Your task to perform on an android device: I want to buy a formal shirt for myself. Search for formal shirts in the H&M app.
Image 0: 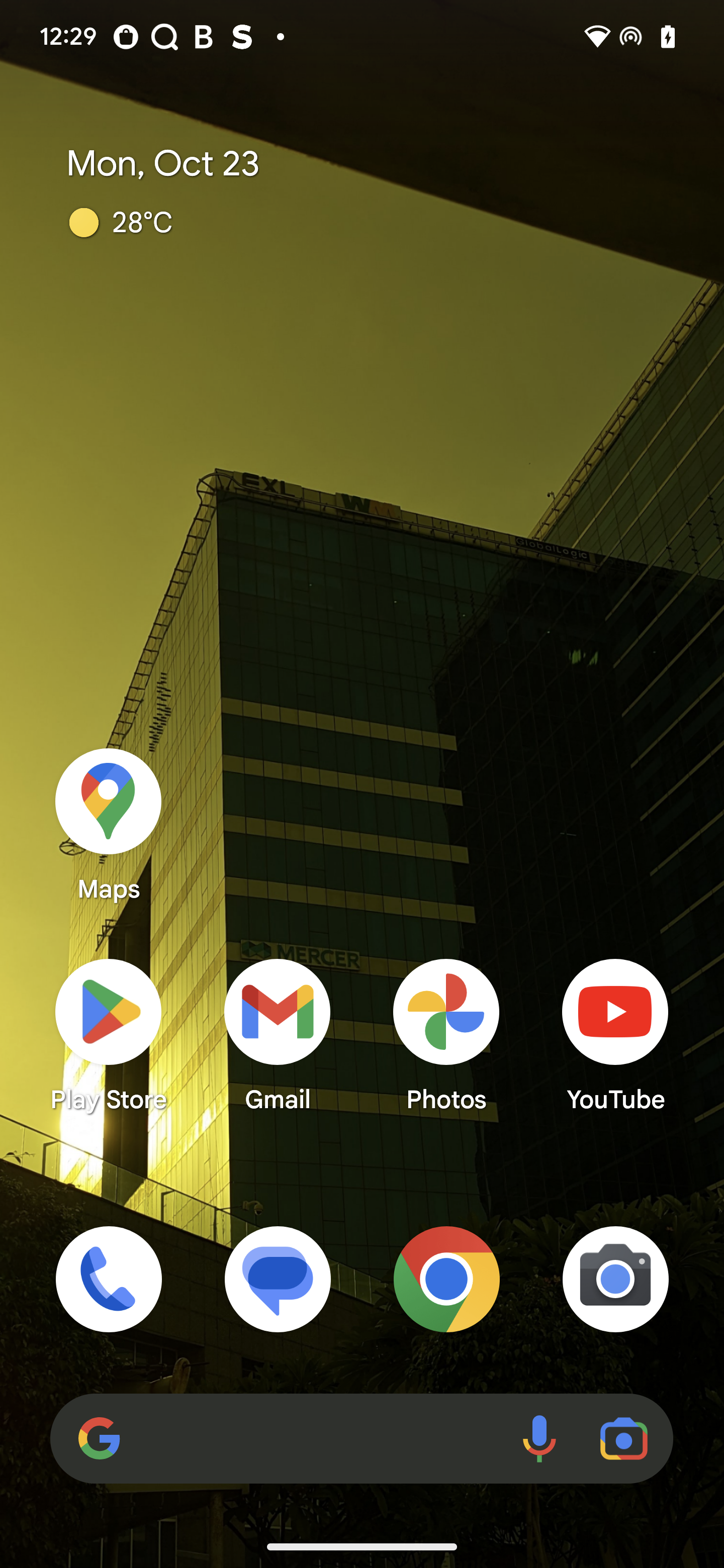
Open H&M app
Step 0: open app "H&M"
Image 1: 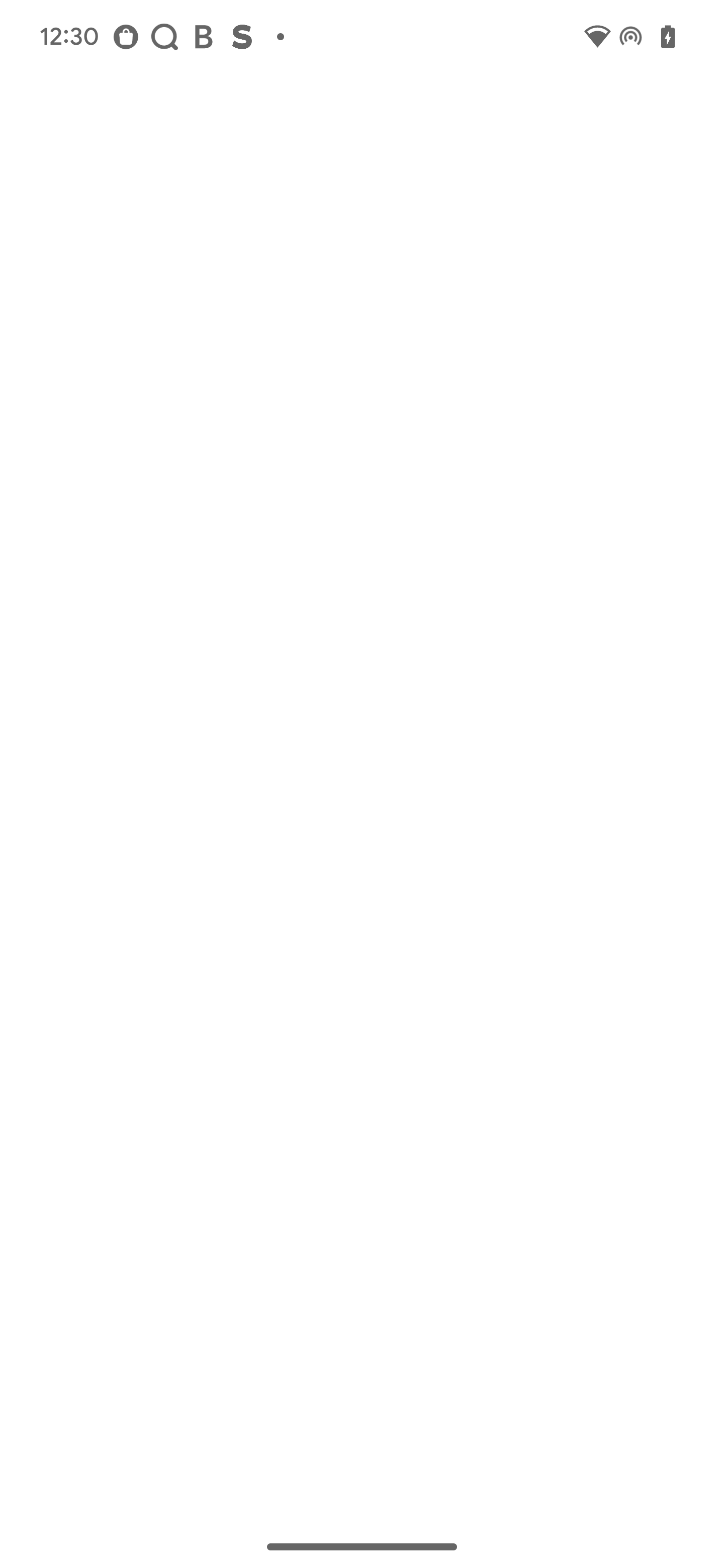
Open H&M app
Step 1: wait
Image 2: 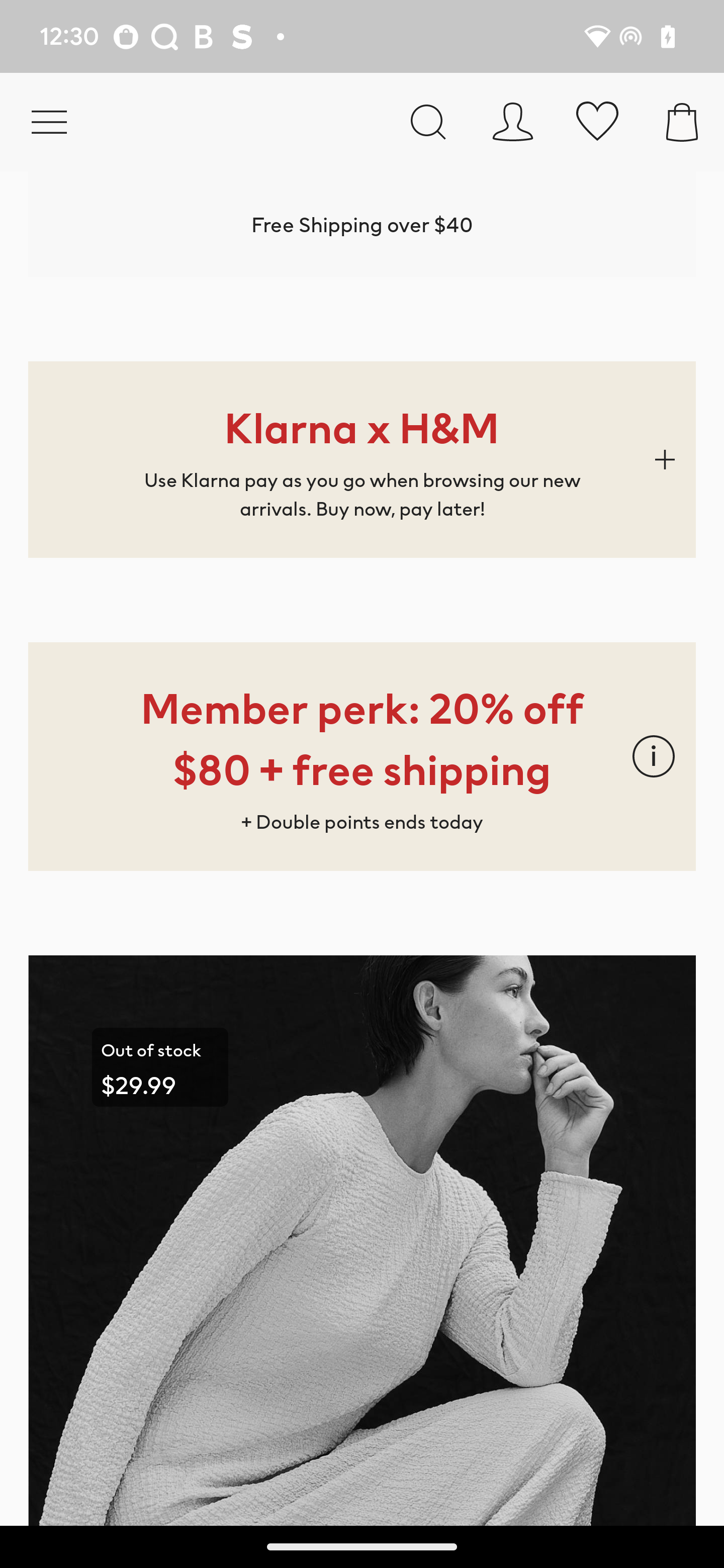
Click on the search bar 
Step 2: click (427, 125)
Image 3: 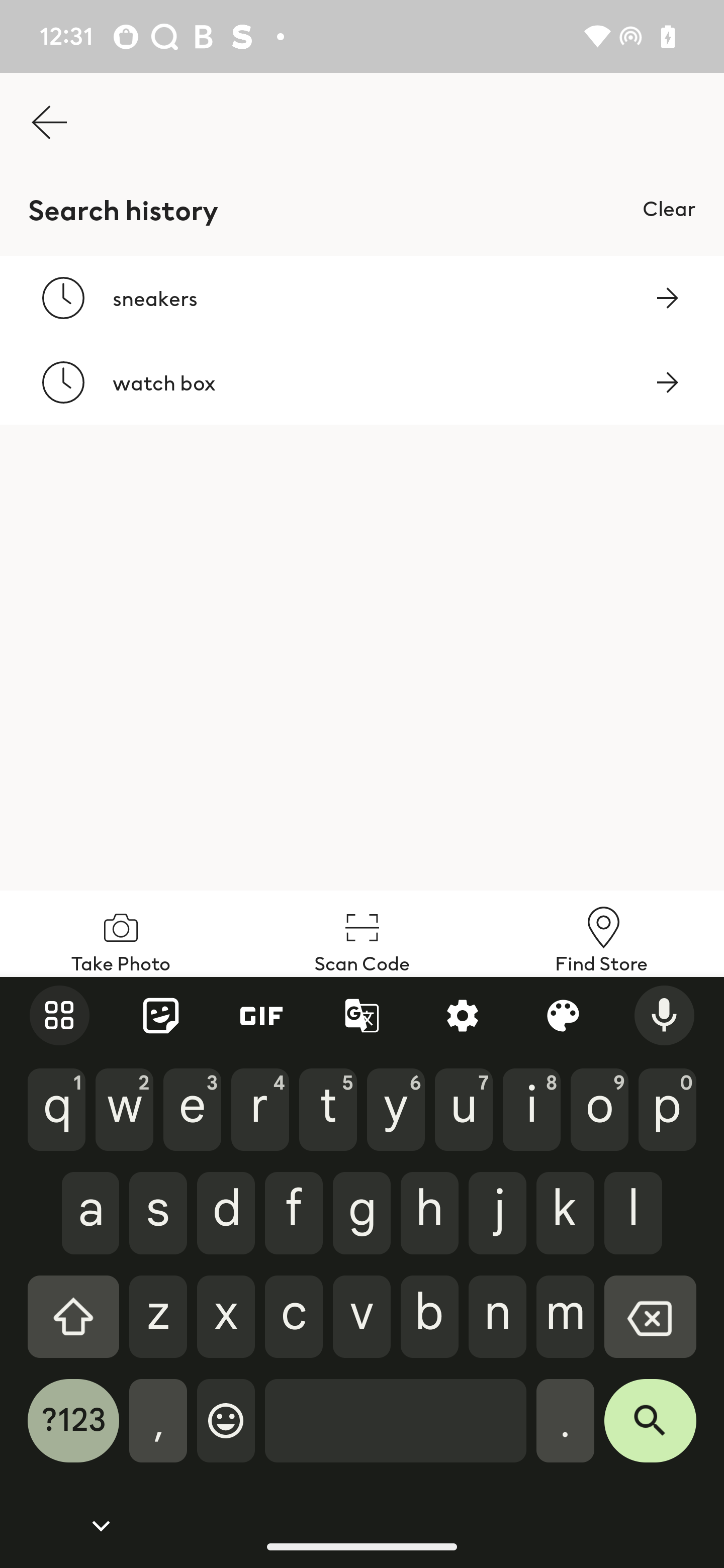
Type Formal shirt for men in the search bar
Step 3: type "Formal shirt for men"
Image 4: 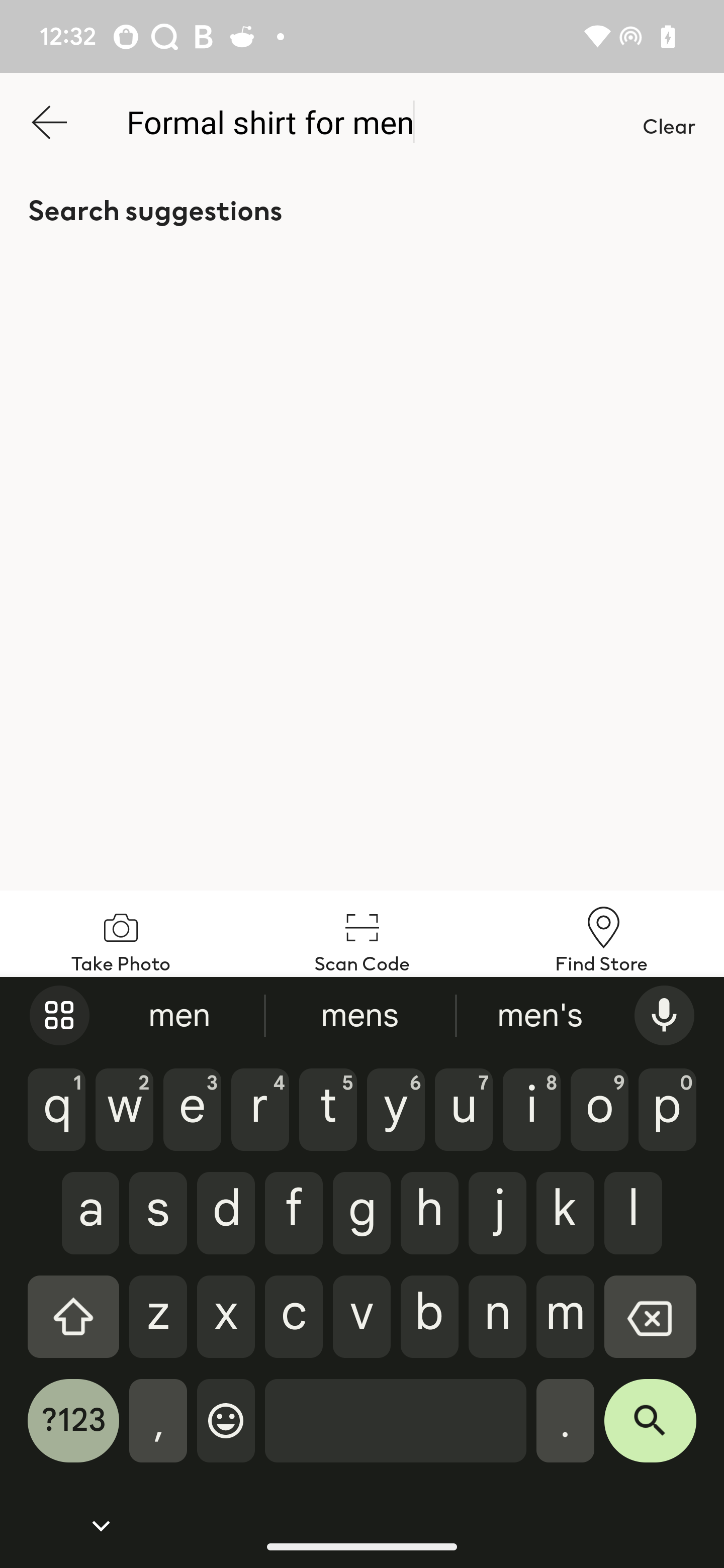
Click on the search icon at the corner of the keyboard
Step 4: click (650, 1431)